Your task to perform on an android device: I want to set a daily alarm for 5.30 pm to go to the gym on the Alarm and Pill reminder app.
Image 0: 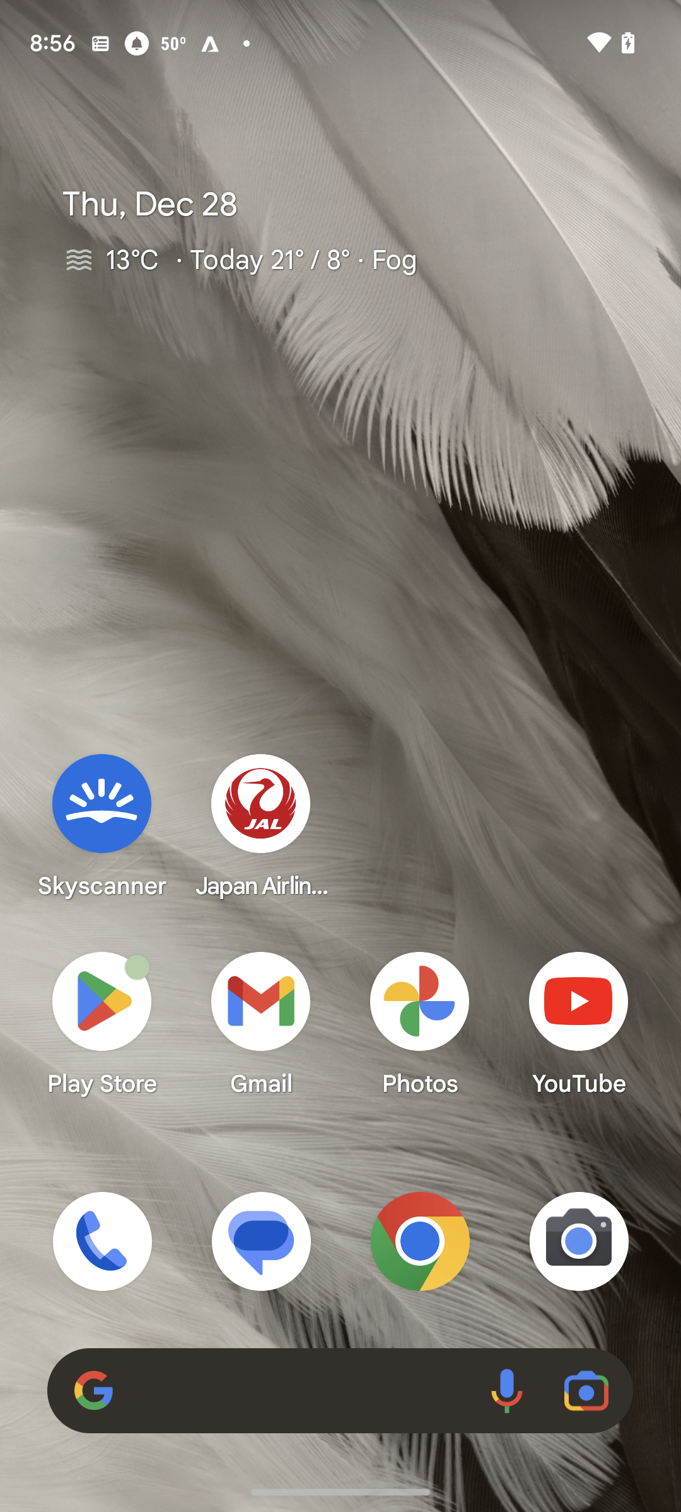
Open the Alarm app
Step 0: click (102, 1022)
Image 1: 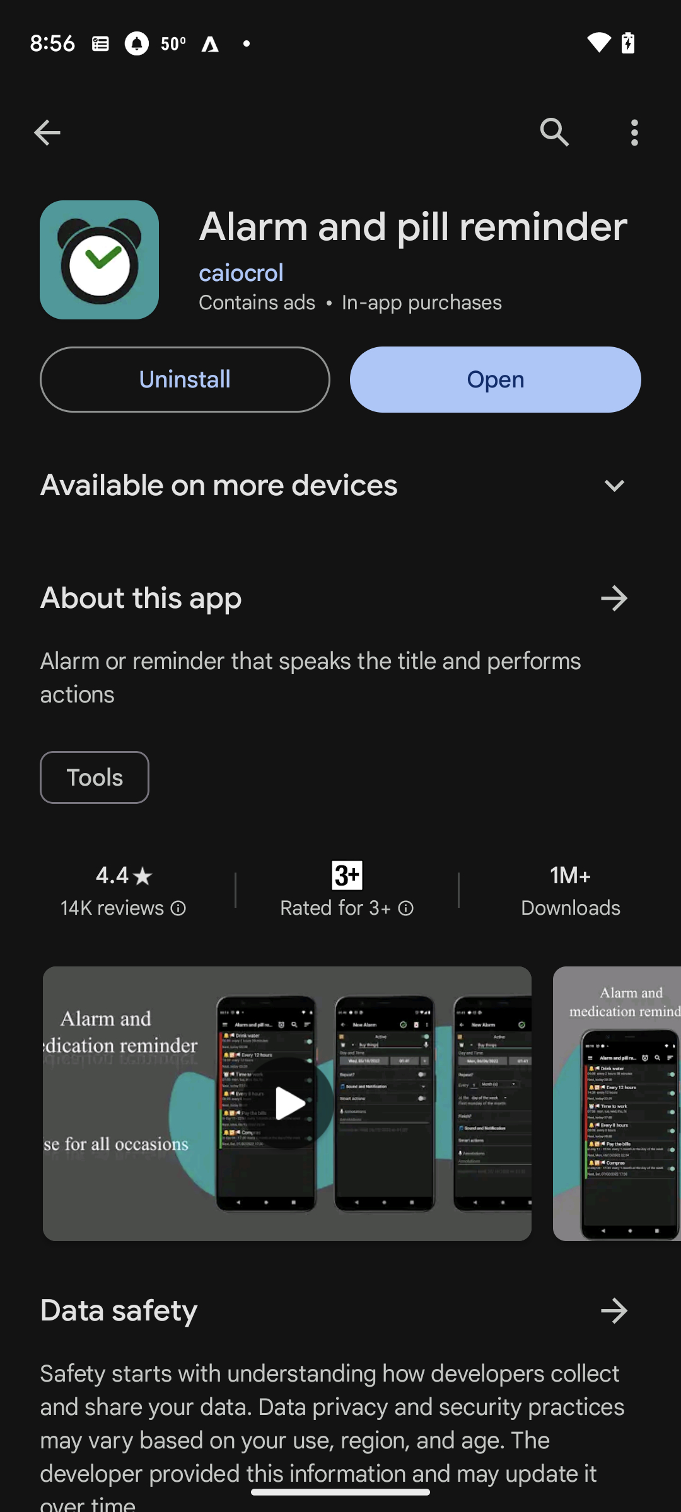
Open the Alarm app
Step 1: click (496, 379)
Image 2: 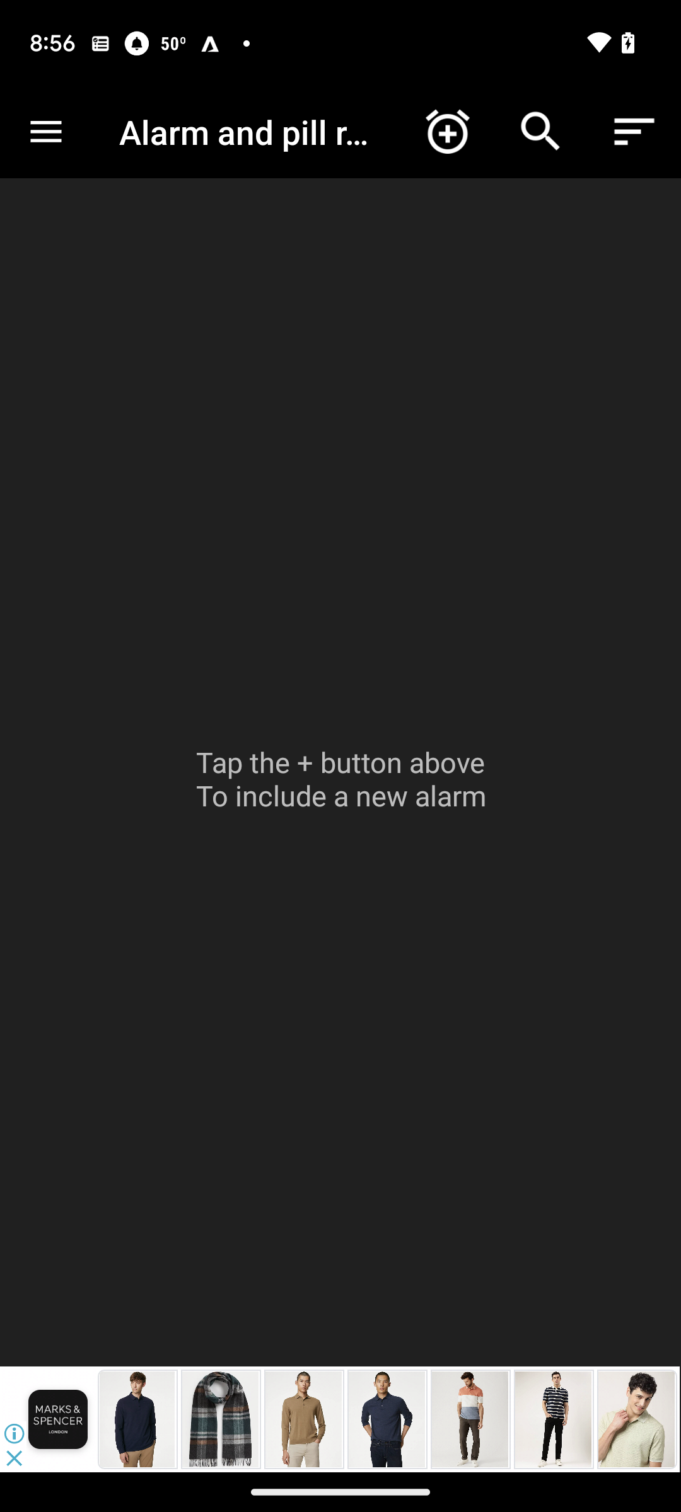
Click on the add icon
Step 2: click (447, 132)
Image 3: 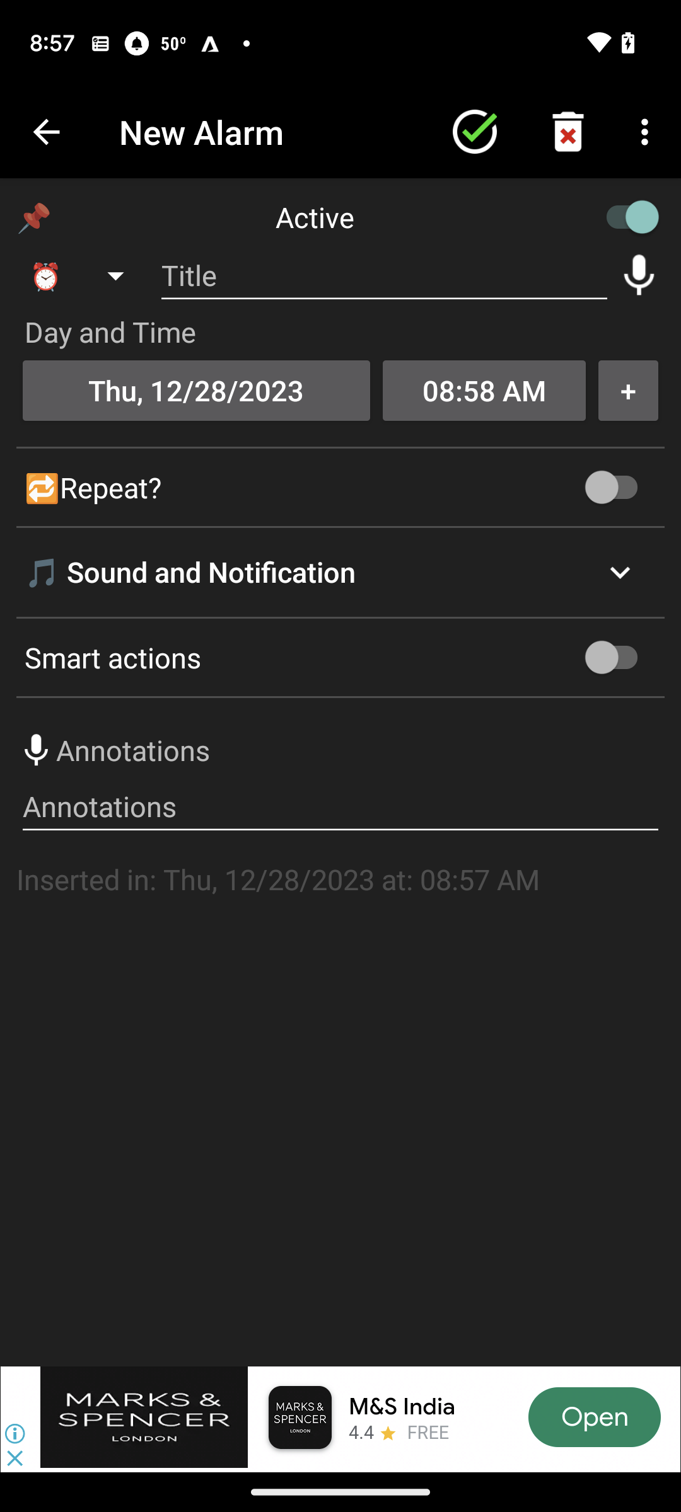
Click on title
Step 3: click (384, 275)
Image 4: 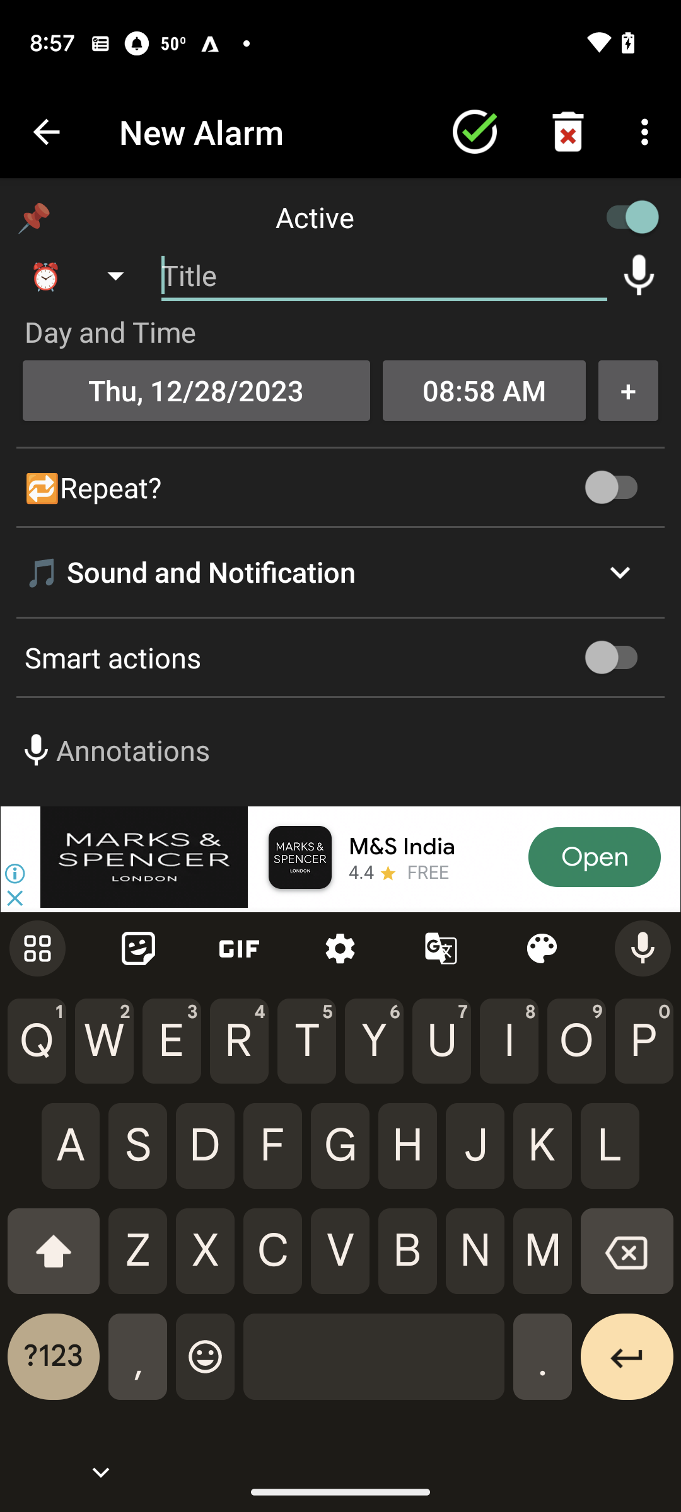
Click on title
Step 4: type "Go to gym"
Image 5: 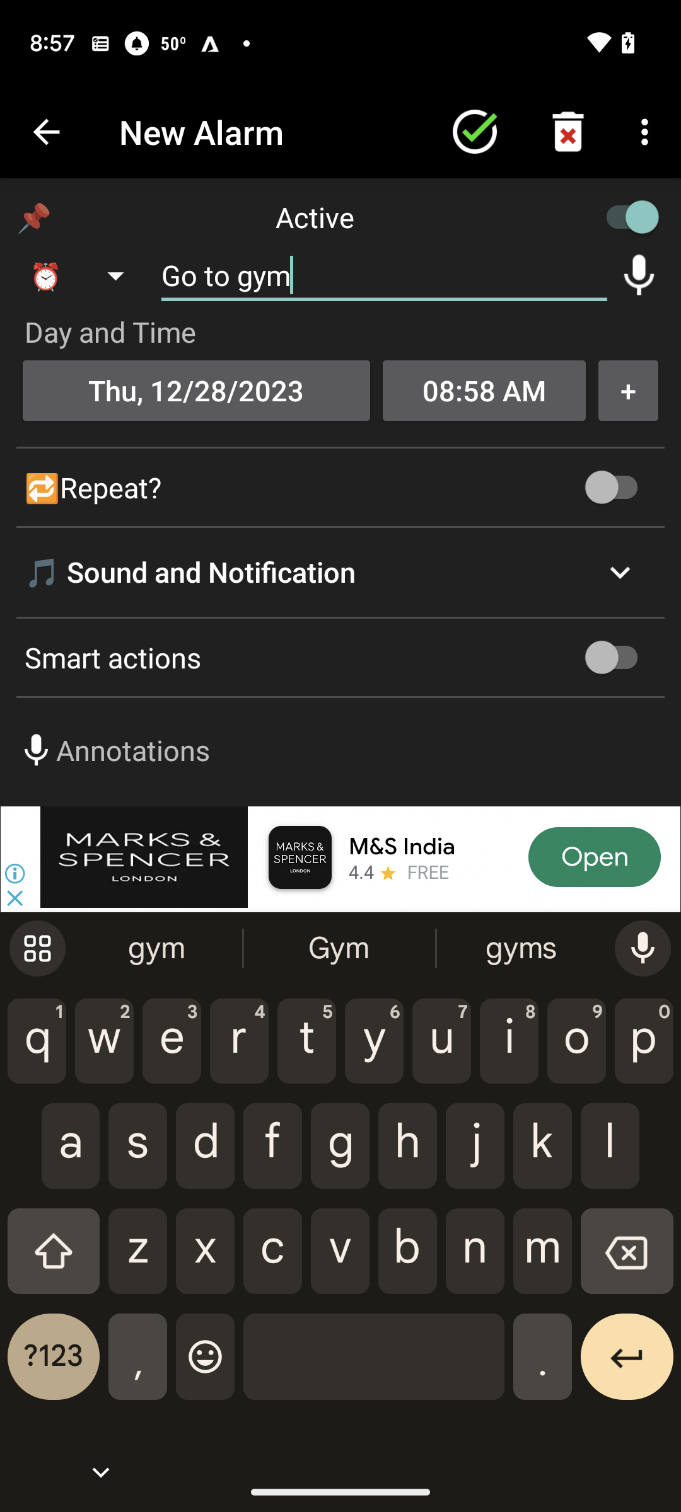
Add time of 5:30 pm
Step 5: click (484, 390)
Image 6: 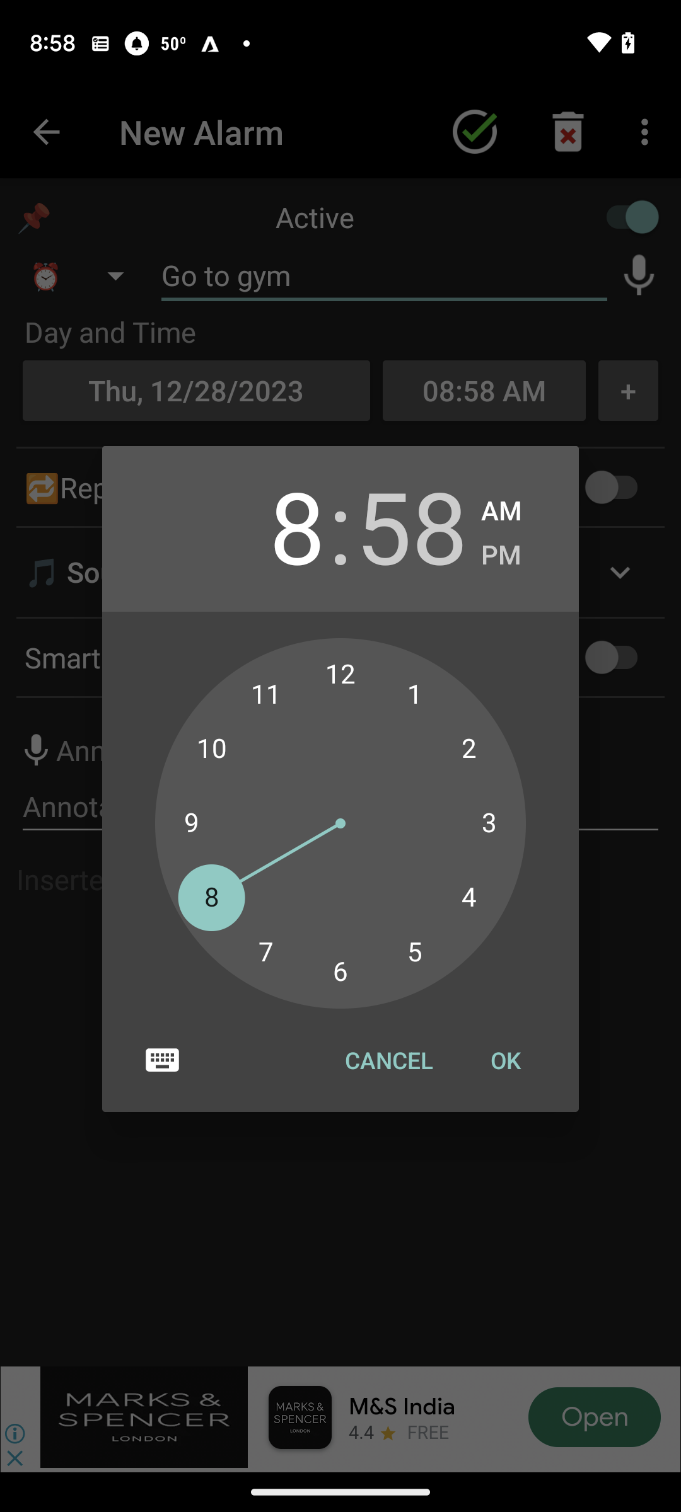
Add time of 5:30 pm
Step 6: click (407, 951)
Image 7: 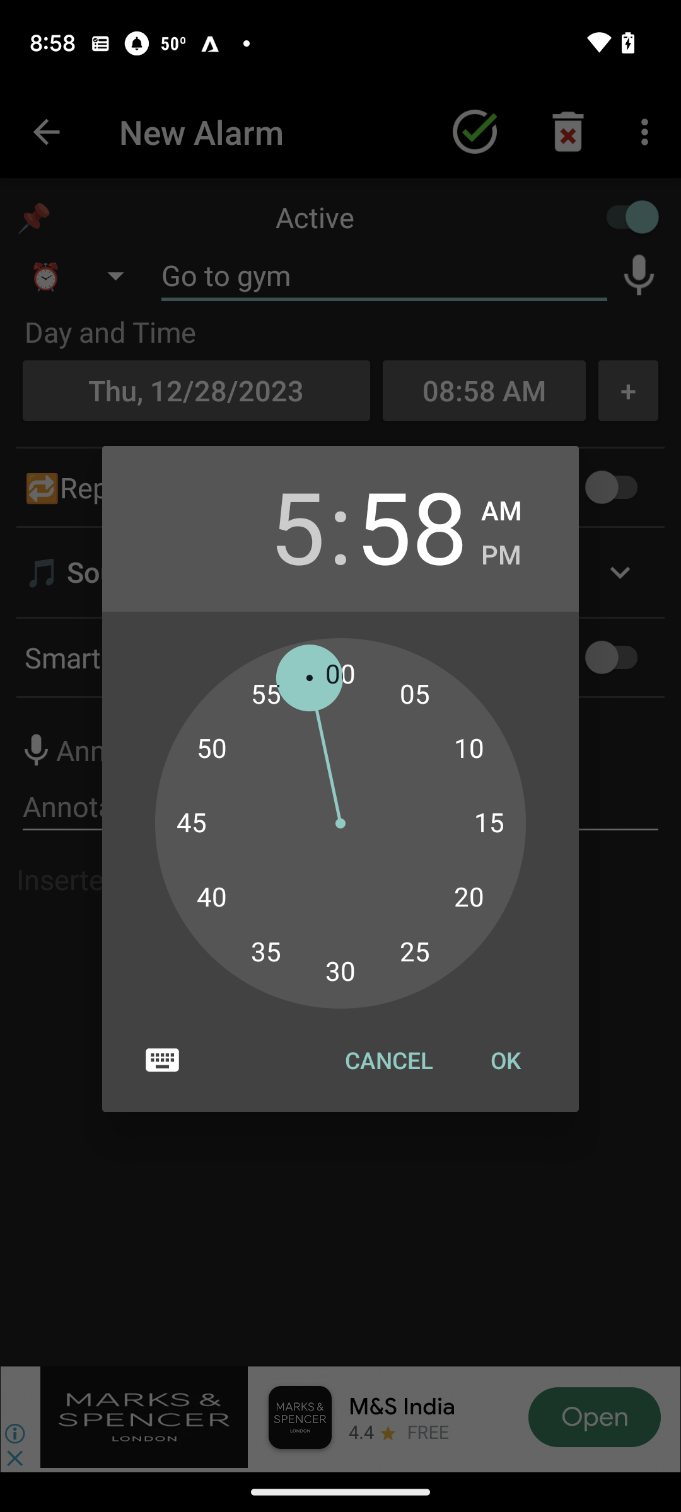
Add time of 5:30 pm
Step 7: click (340, 972)
Image 8: 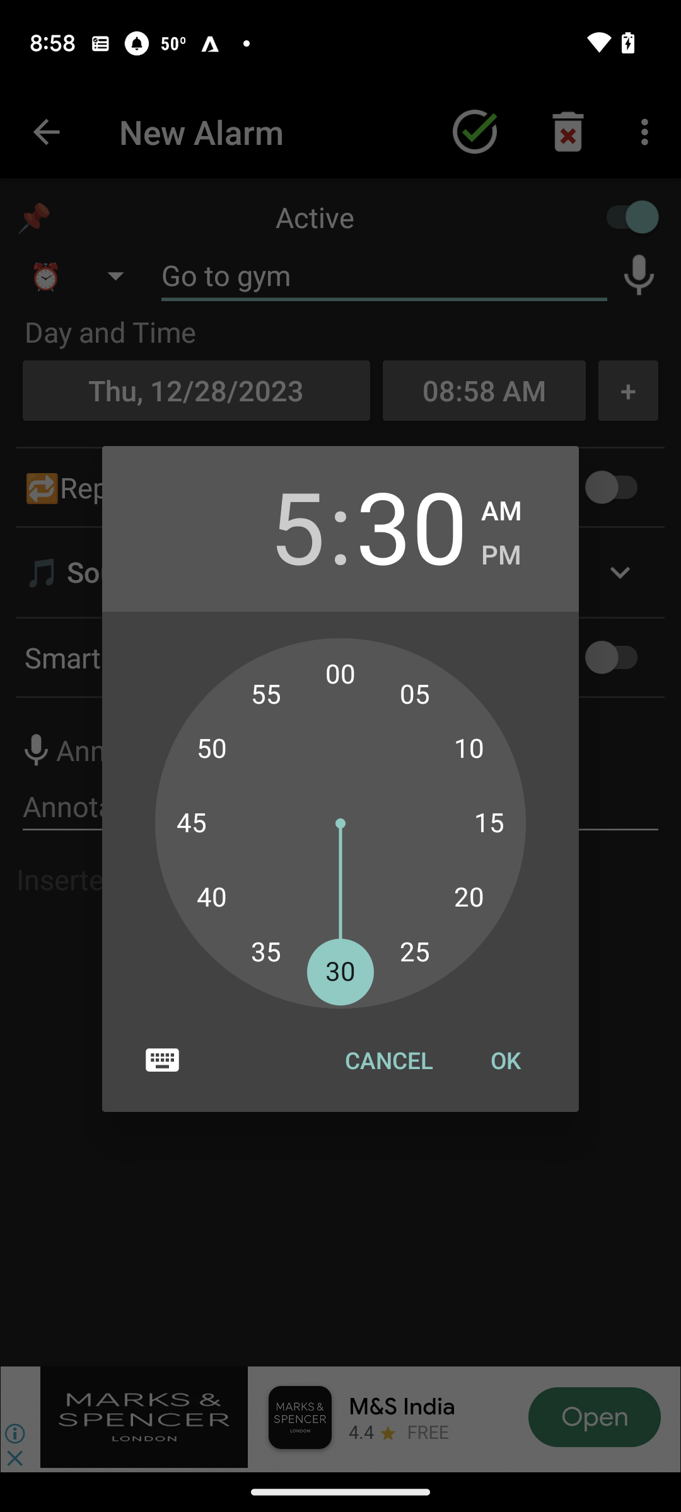
Add time of 5:30 pm
Step 8: click (501, 555)
Image 9: 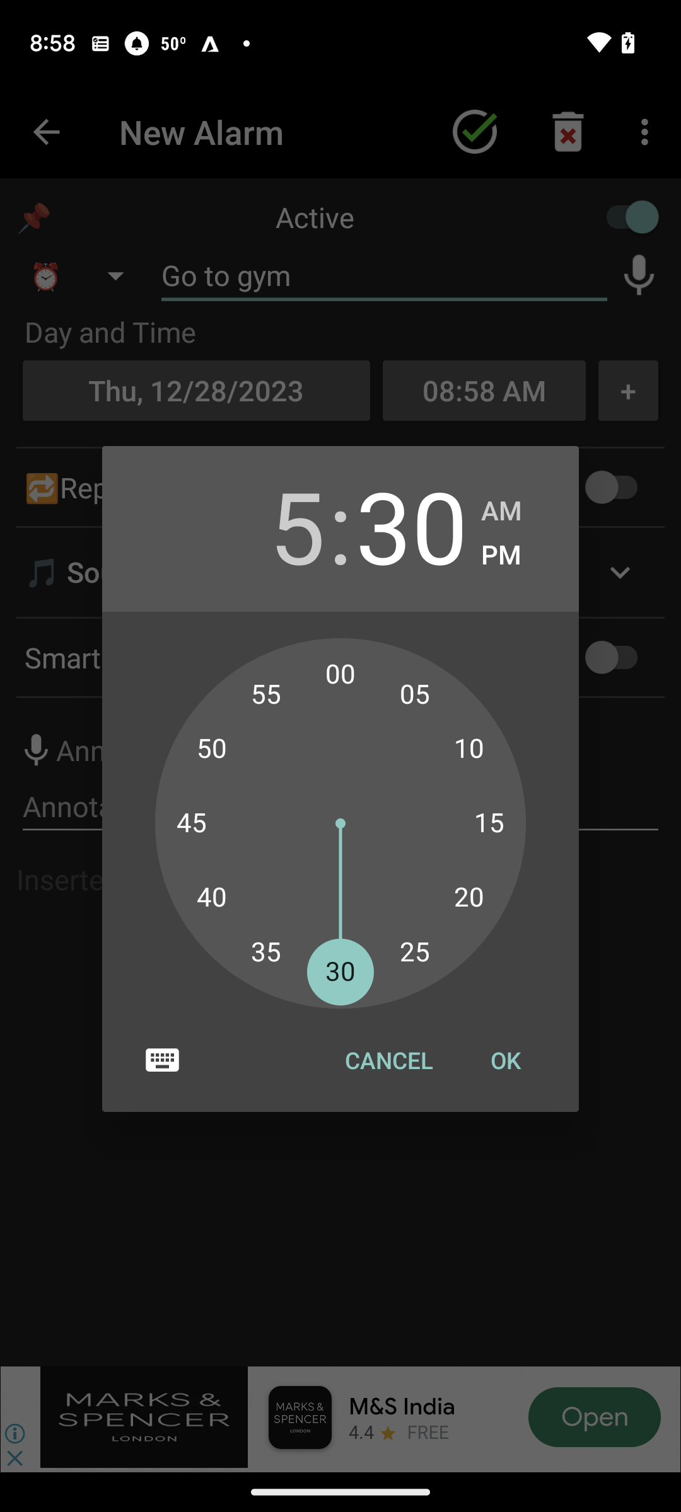
Click on OK
Step 9: click (506, 1060)
Image 10: 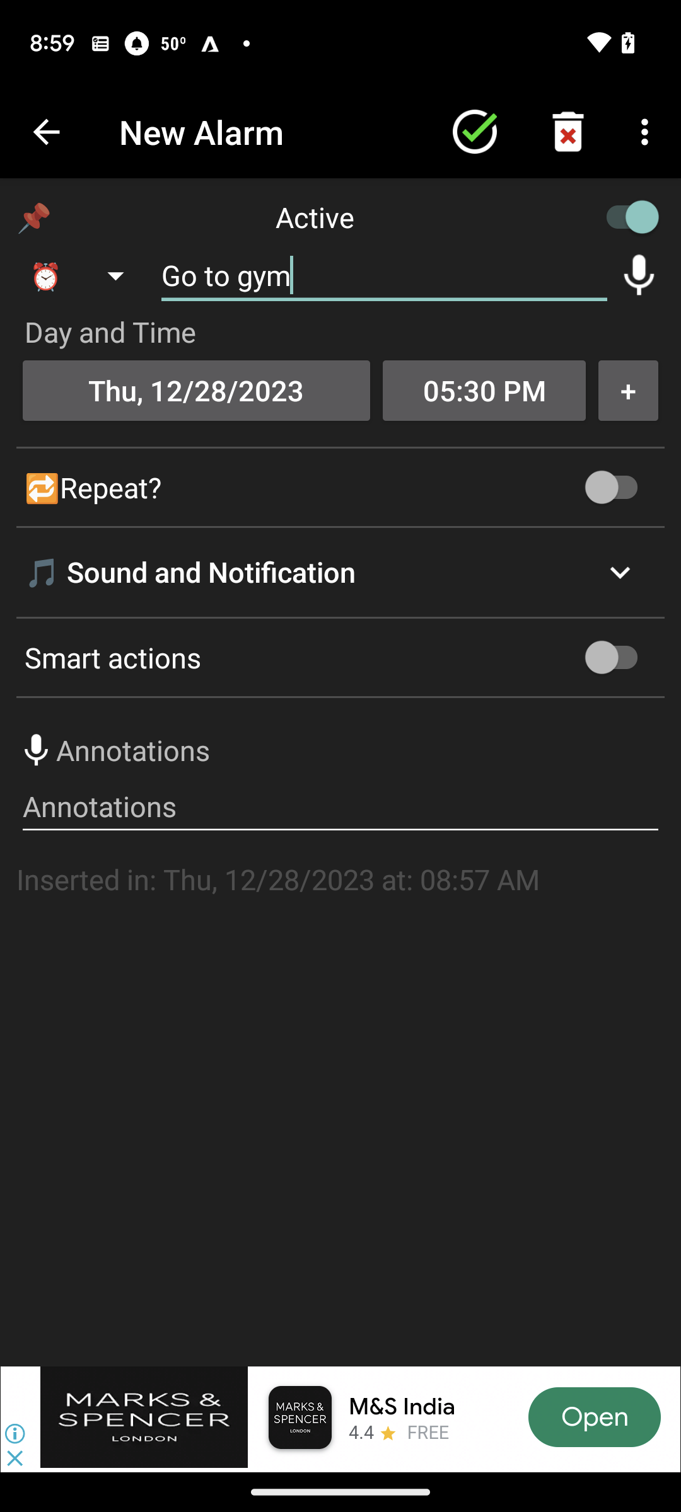
Click on the save icon
Step 10: click (475, 132)